Your task to perform on an android device: Go to the HelloTalk app & start the basic vocabulary lesson
Image 0: 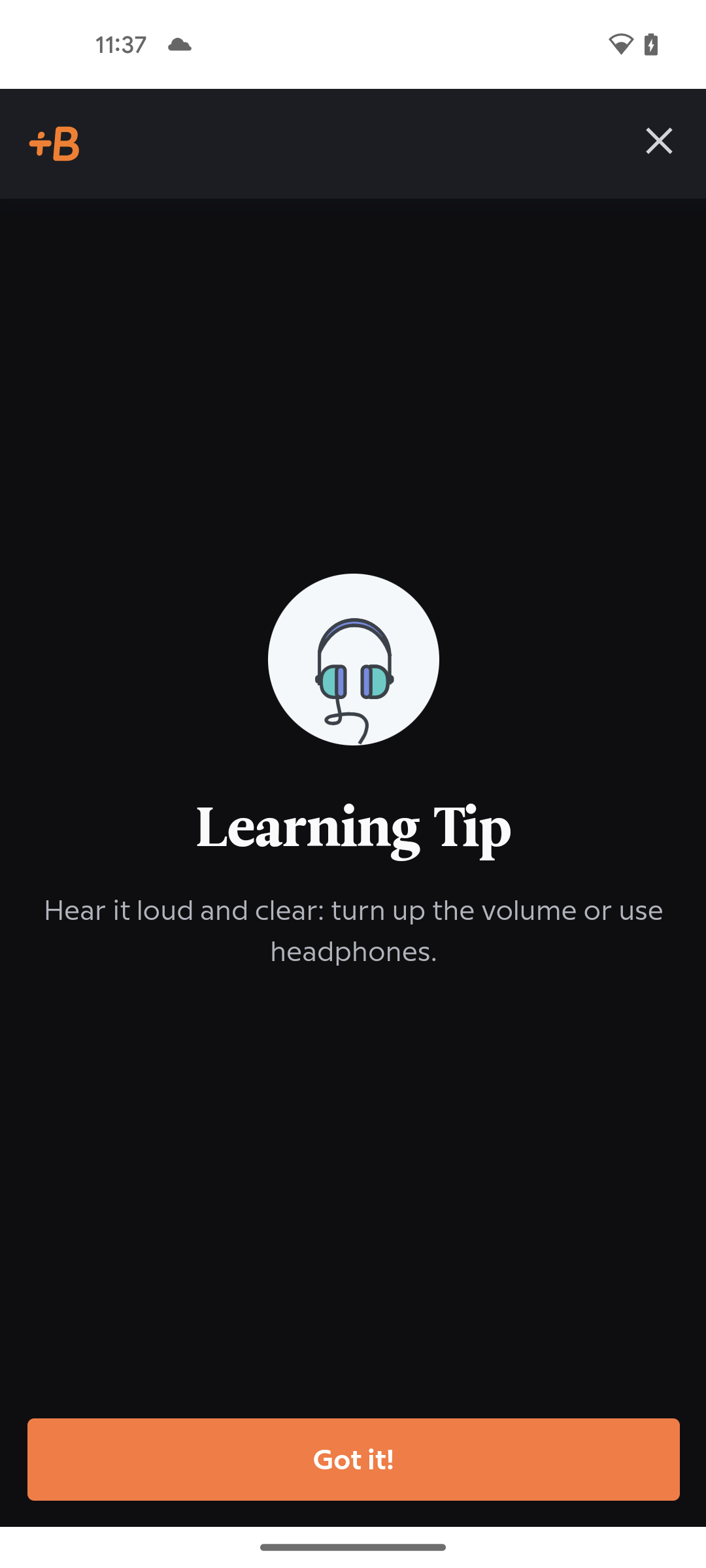
open the HelloTalk app
Step 0: open app "HelloTalk"
Image 1: 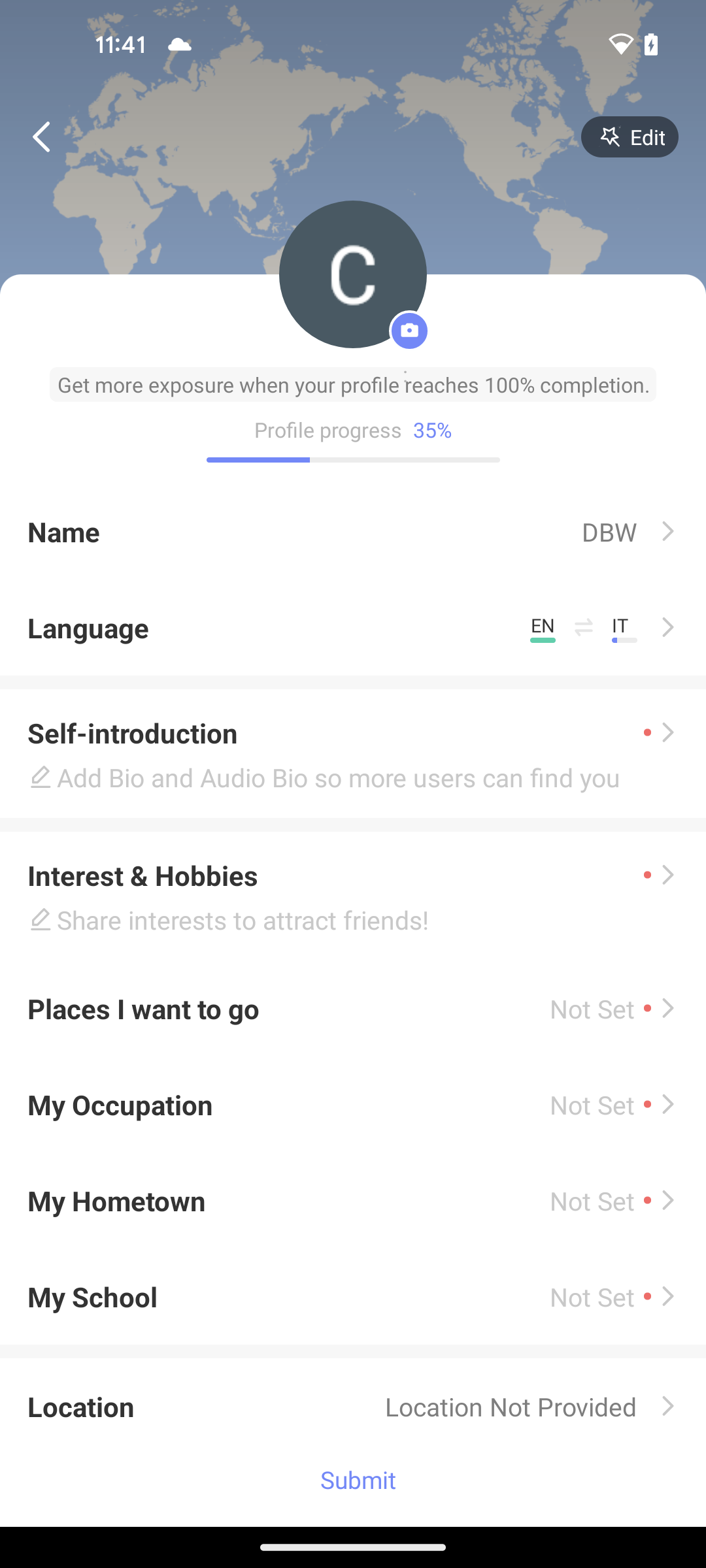
go back
Step 1: press back button
Image 2: 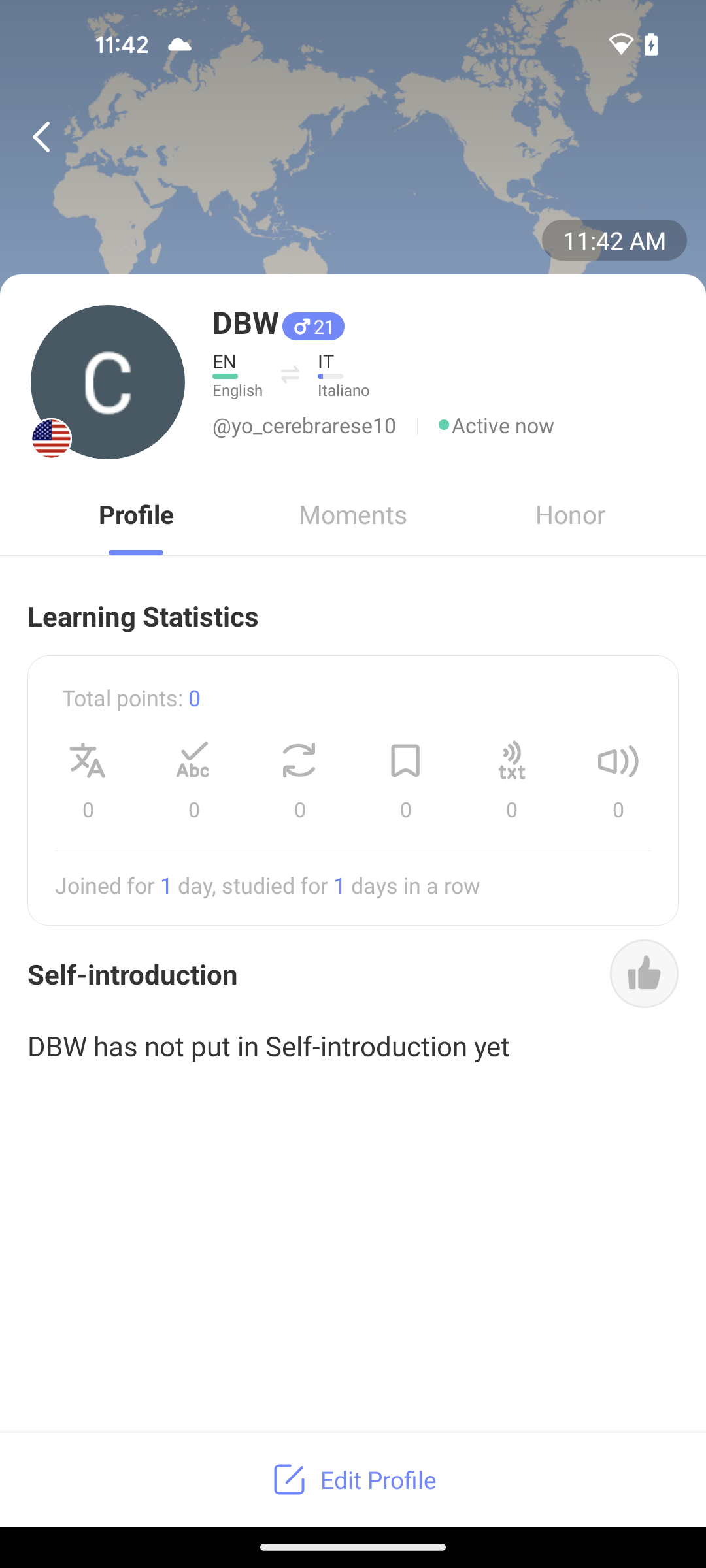
go back again
Step 2: press back button
Image 4: 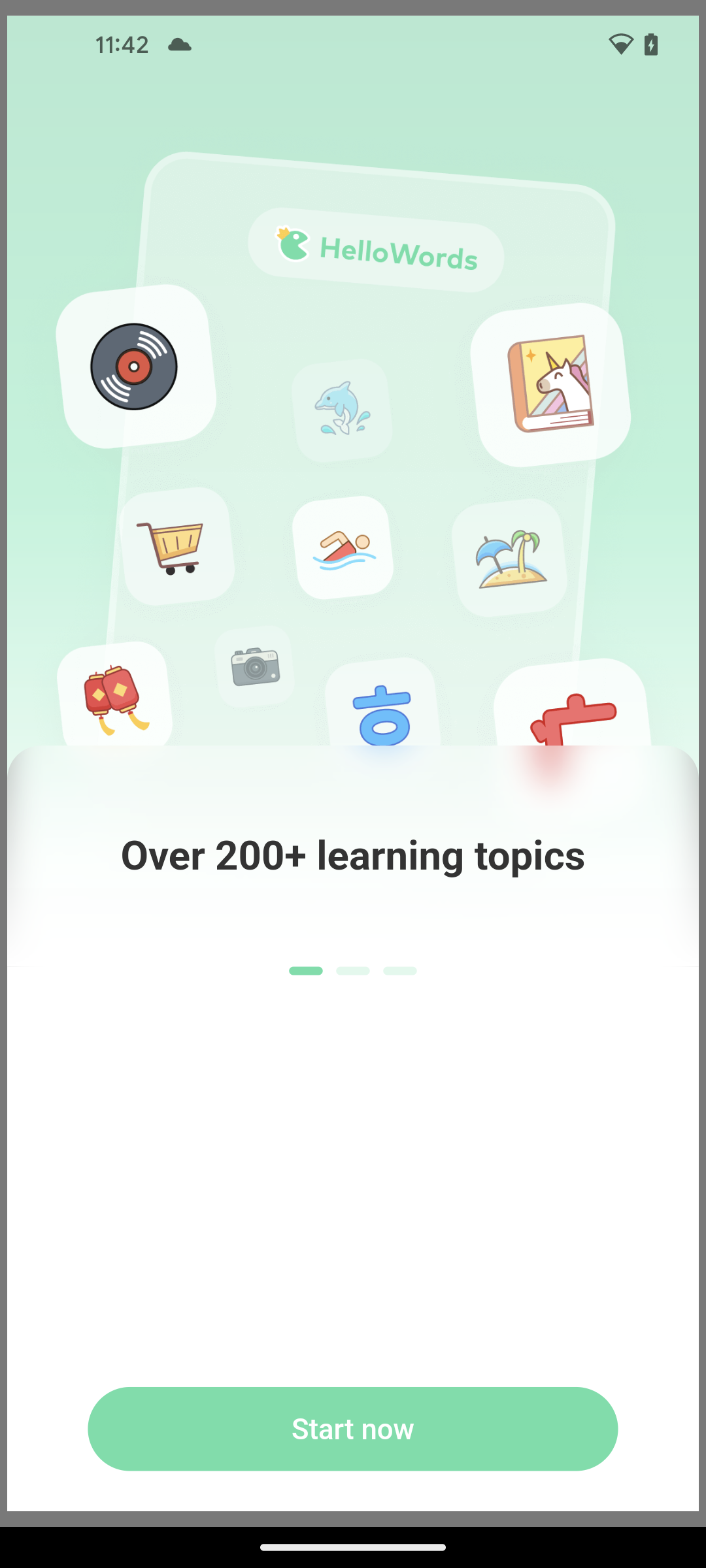
click on the Start now button at the bottom of the screen
Step 4: click (353, 1424)
Image 5: 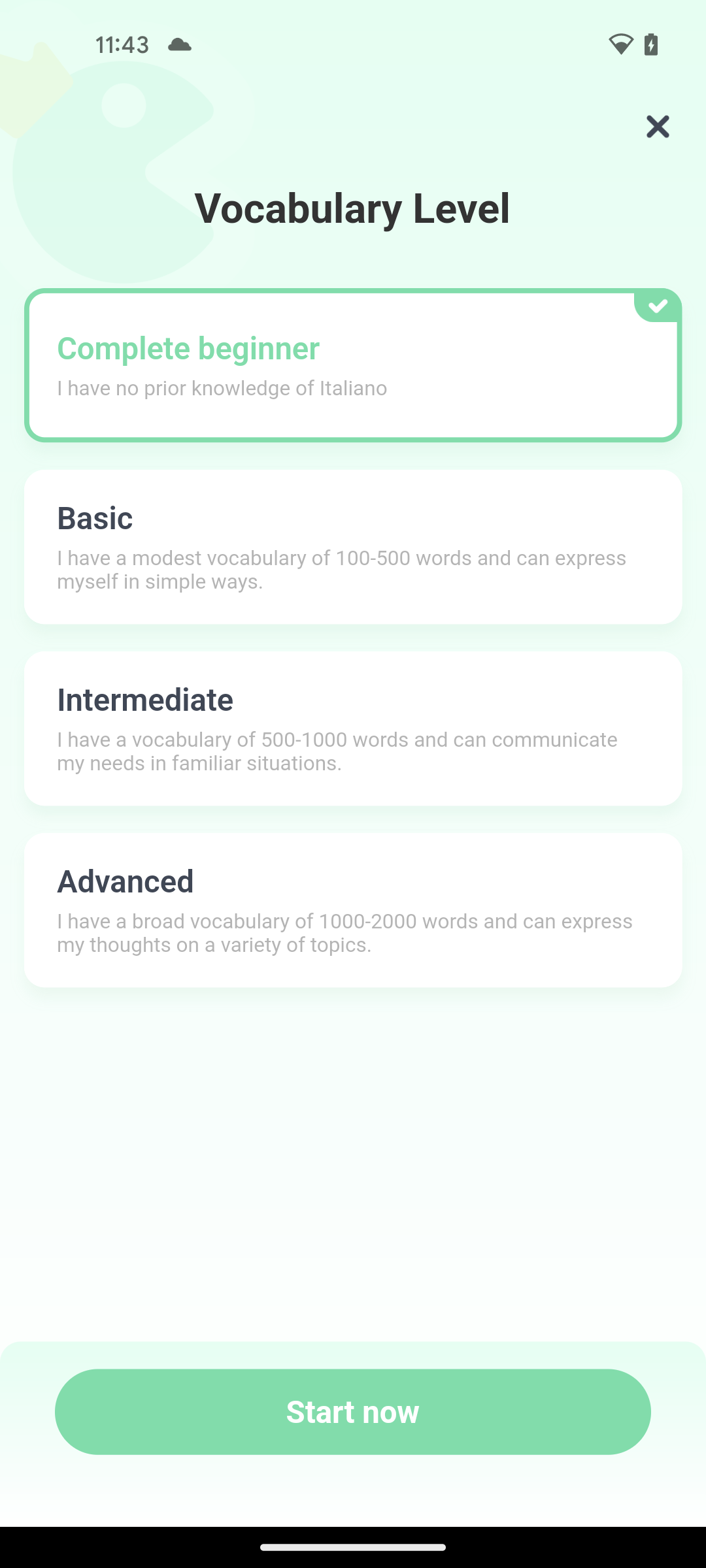
select the Basic option
Step 5: click (353, 547)
Image 6: 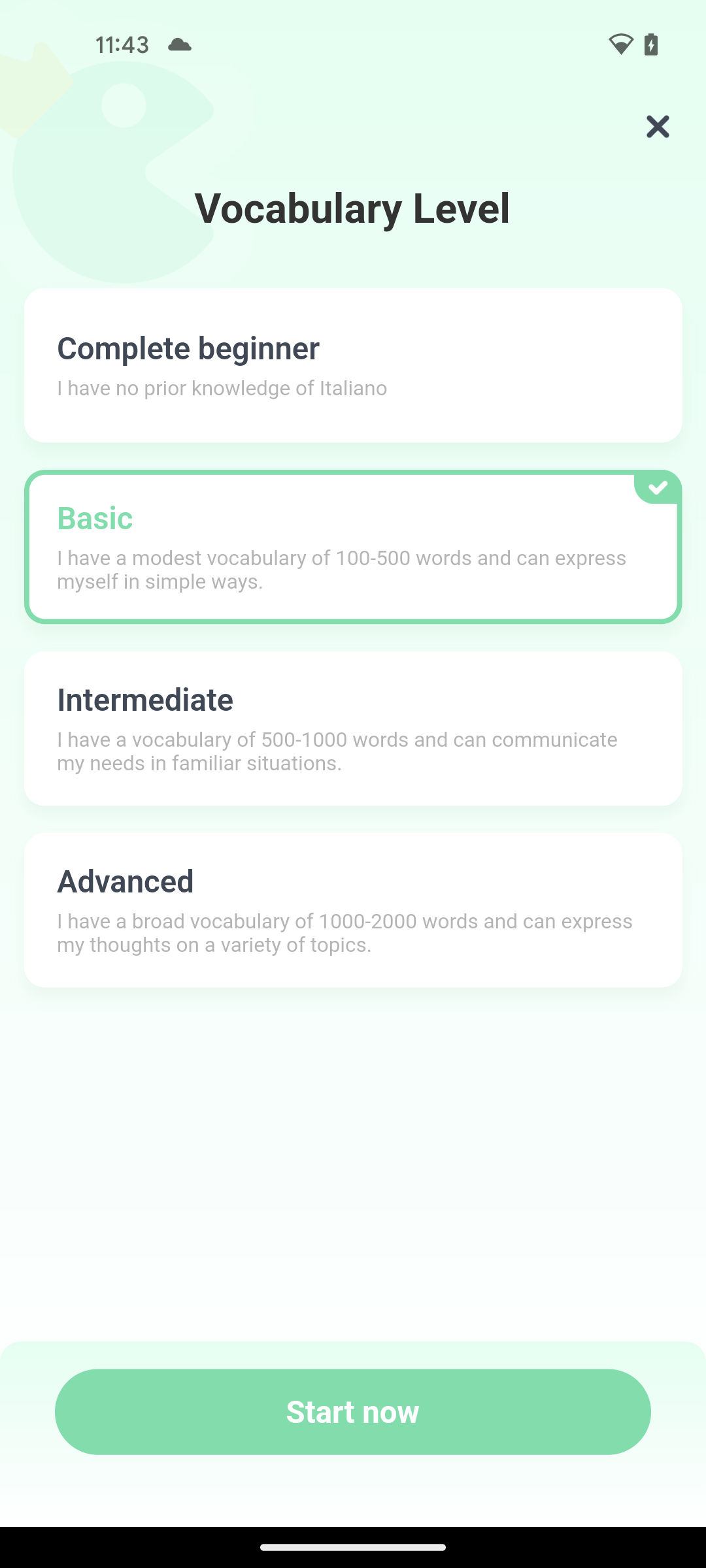
click on the Star now button at the bottom of the screen
Step 6: click (352, 1412)